Your task to perform on an android device: I'd like to read the  customer reviews so that It can be easy to make a decision according it
Image 0: 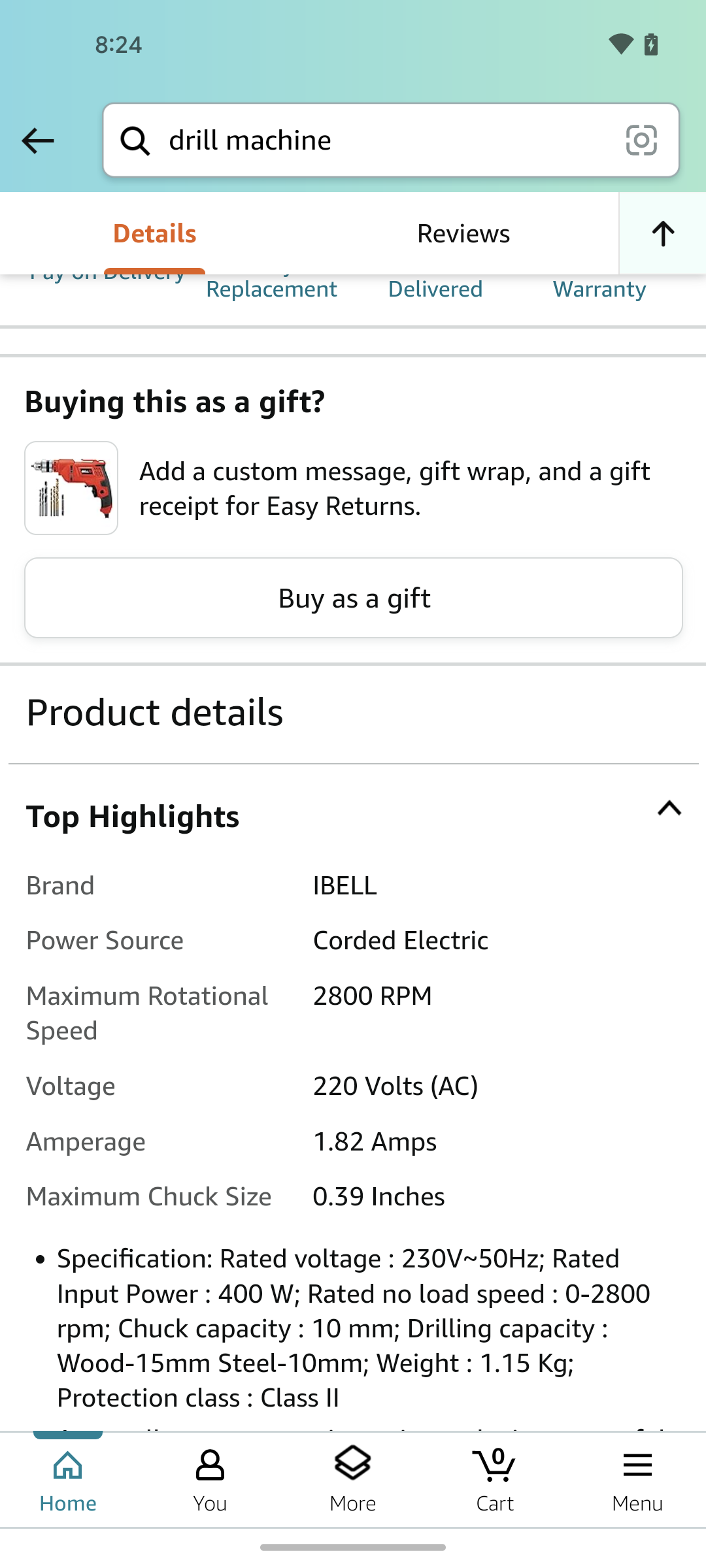
click on the Reviews section
Step 0: click (463, 233)